Your task to perform on an android device: I want to delete the "Gardening Club Meeting reminder from the To-Do Reminder app because I've already completed it.
Image 0: 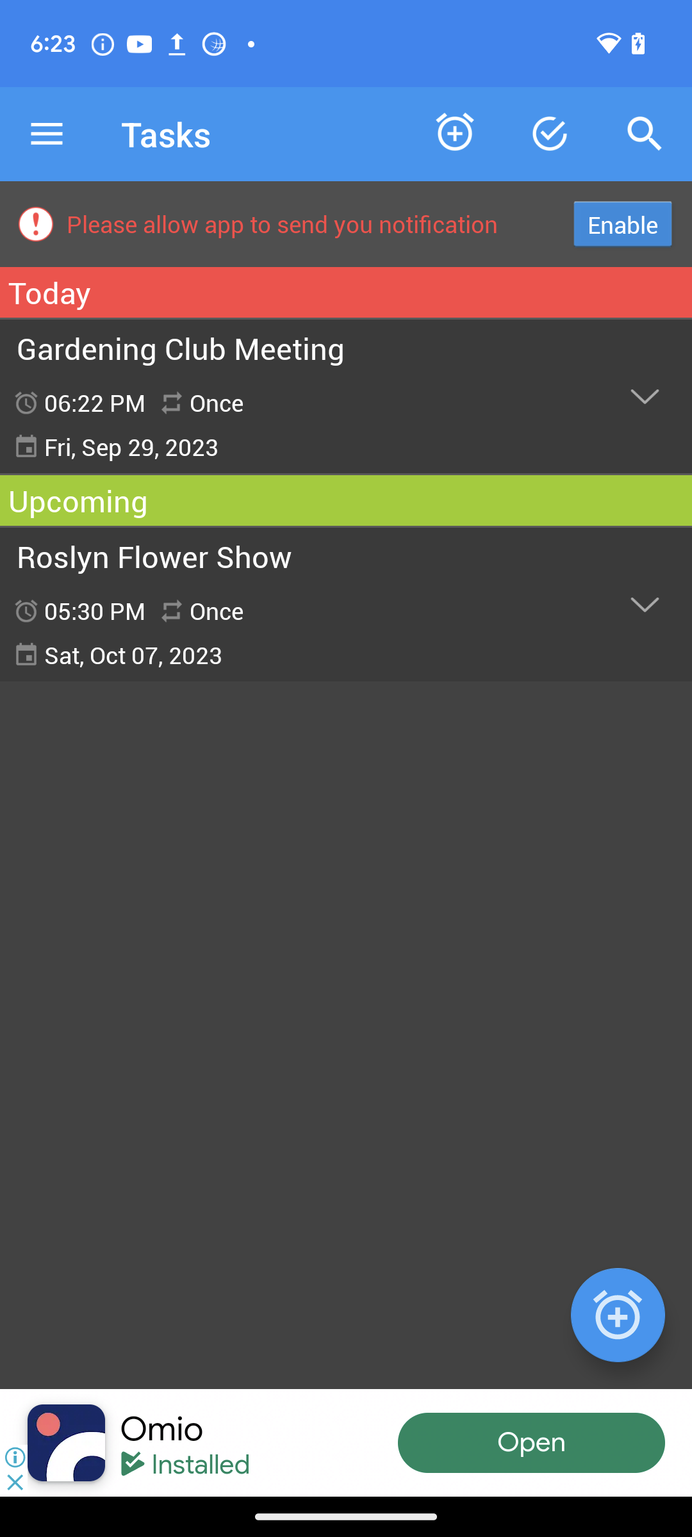
Click on the gardening club meeting reminder.
Step 0: click (498, 428)
Image 1: 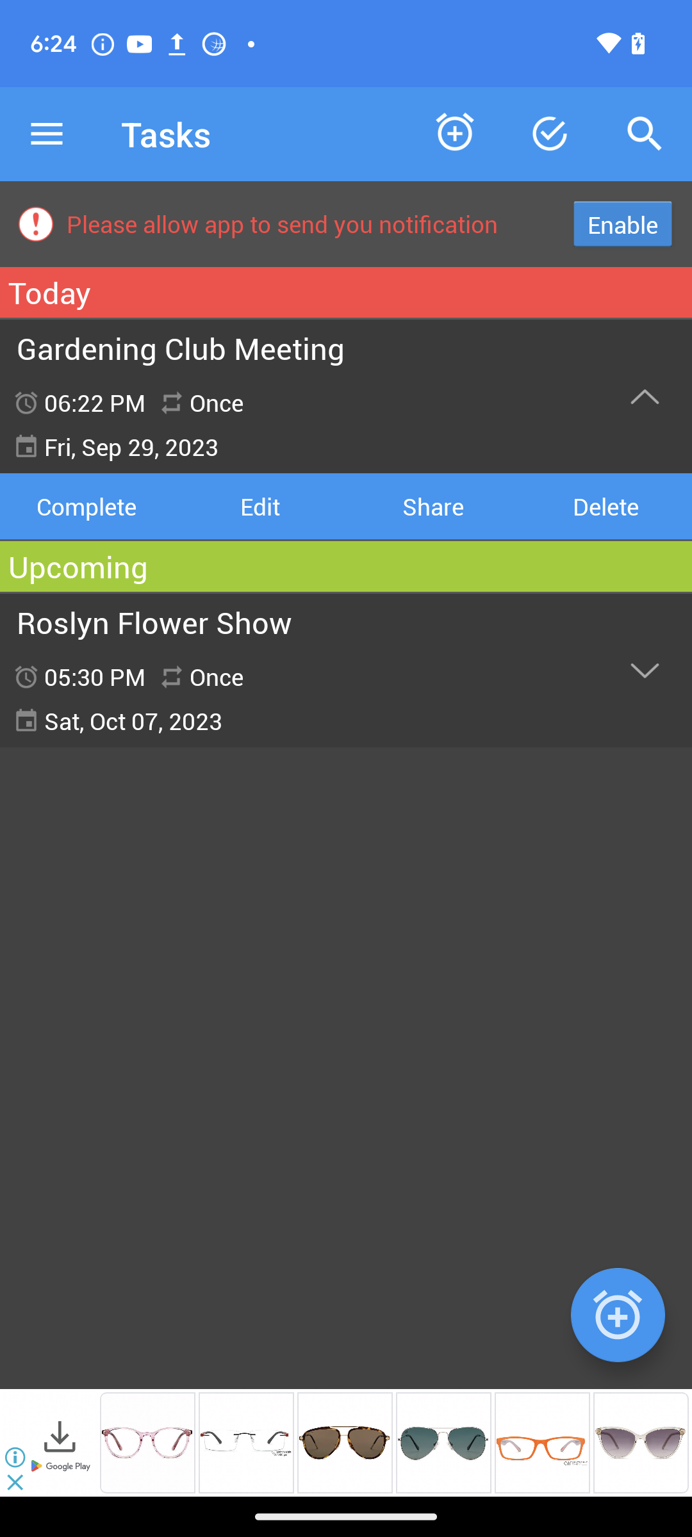
Click on the delete button.
Step 1: click (605, 506)
Image 2: 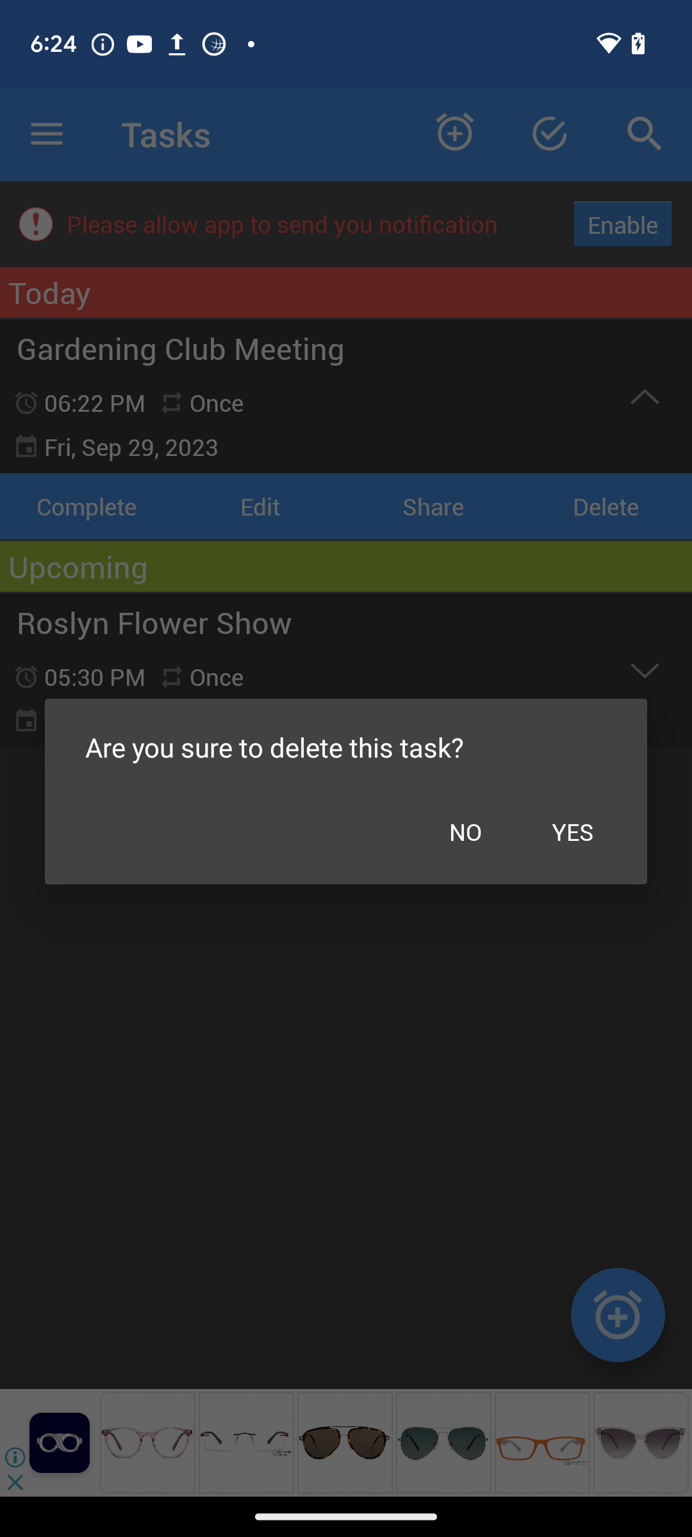
Click on the yes button.
Step 2: click (572, 831)